Your task to perform on an android device: Copy "The Queen's Gambit" book pdf to the Download folder with the name of my favorite book.
Image 0: 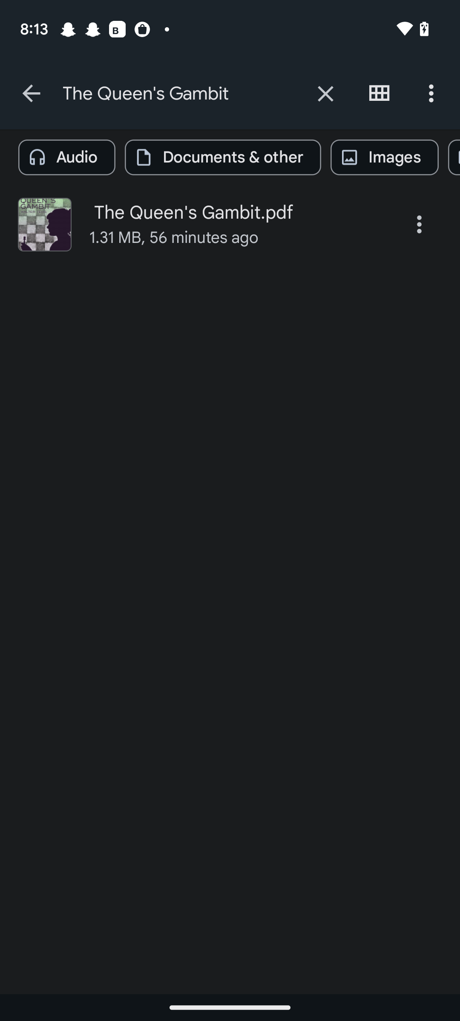
Click on the three dots on the right side of the file.
Step 0: click (419, 224)
Image 1: 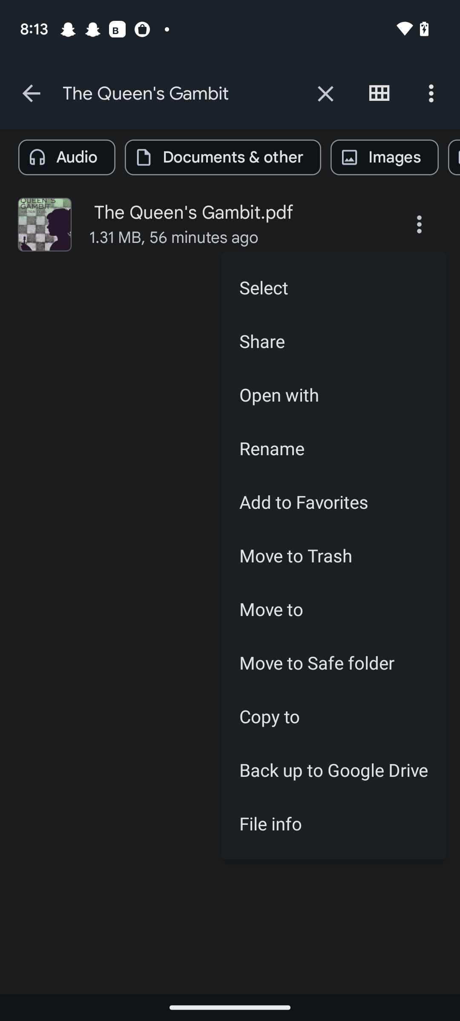
Click on the third last option "copy to".
Step 1: click (333, 716)
Image 2: 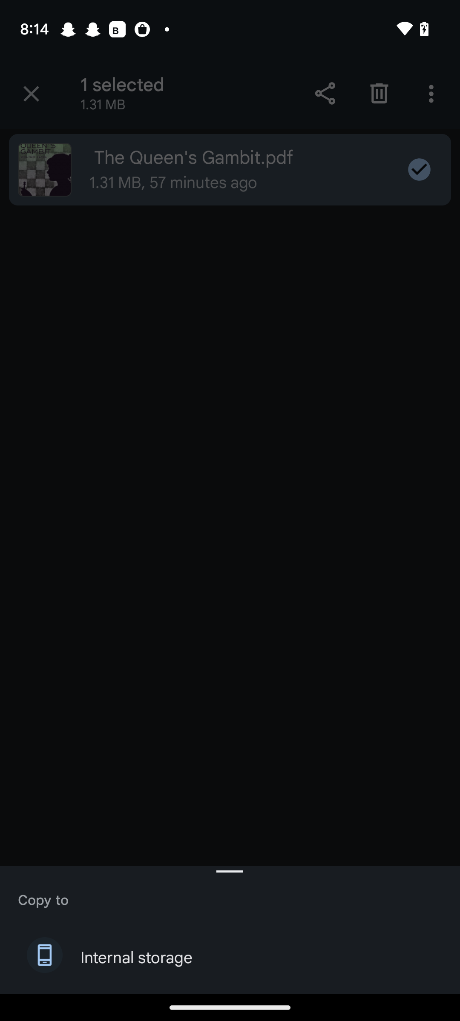
Click on the tab Internal Storage at the bottom.
Step 2: click (136, 958)
Image 3: 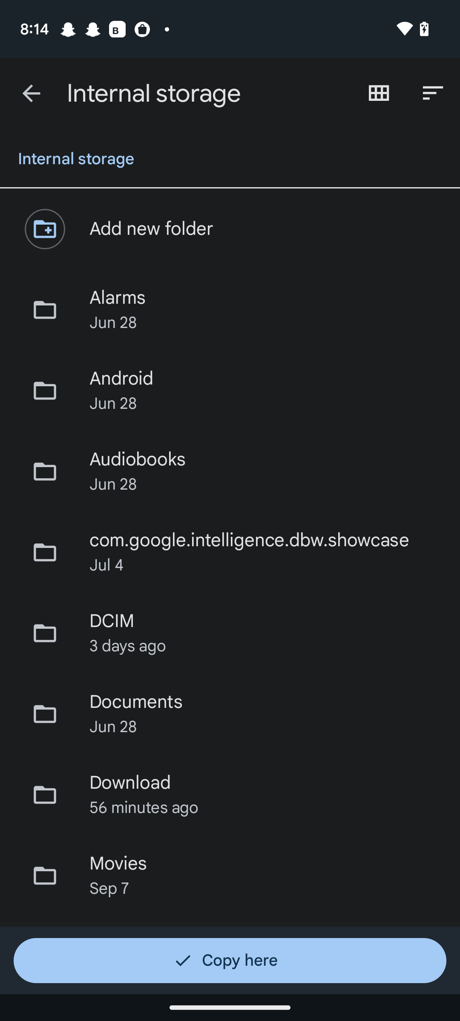
click on the First tab "Add new folder".
Step 3: click (151, 229)
Image 4: 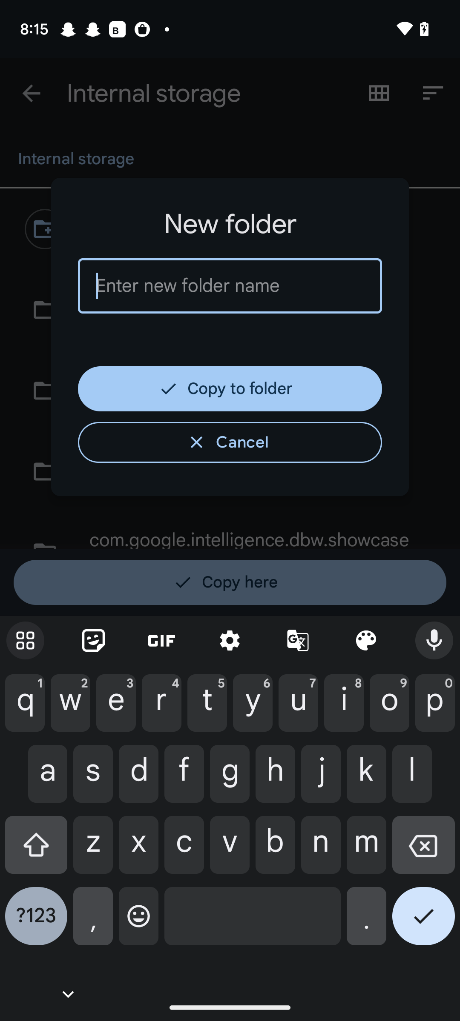
Type my favorite book in the input box displayed on the screen.
Step 4: type "my favorite book"
Image 5: 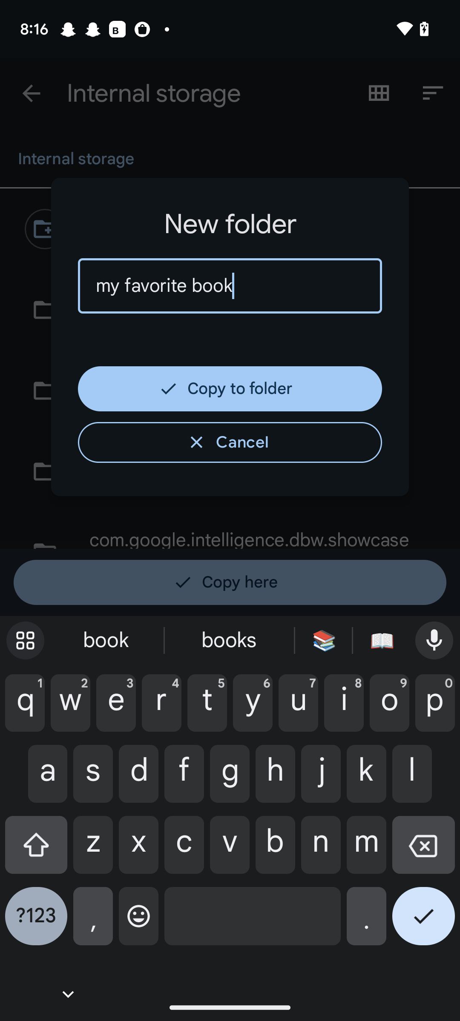
click on the tab "Copy to folder".
Step 5: click (230, 388)